Your task to perform on an android device: I want to share my playlist Martin Garrix from the Anghami app to my friend Louis at his email address louiscanadian@gmail.com.
Image 0: 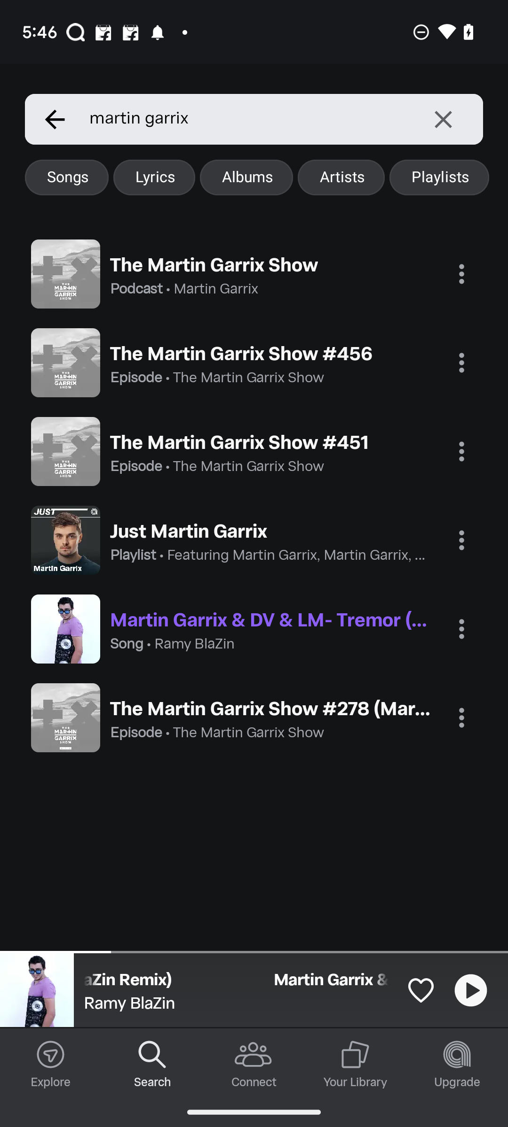
Click on the Your Library button.
Step 0: click (355, 1054)
Image 1: 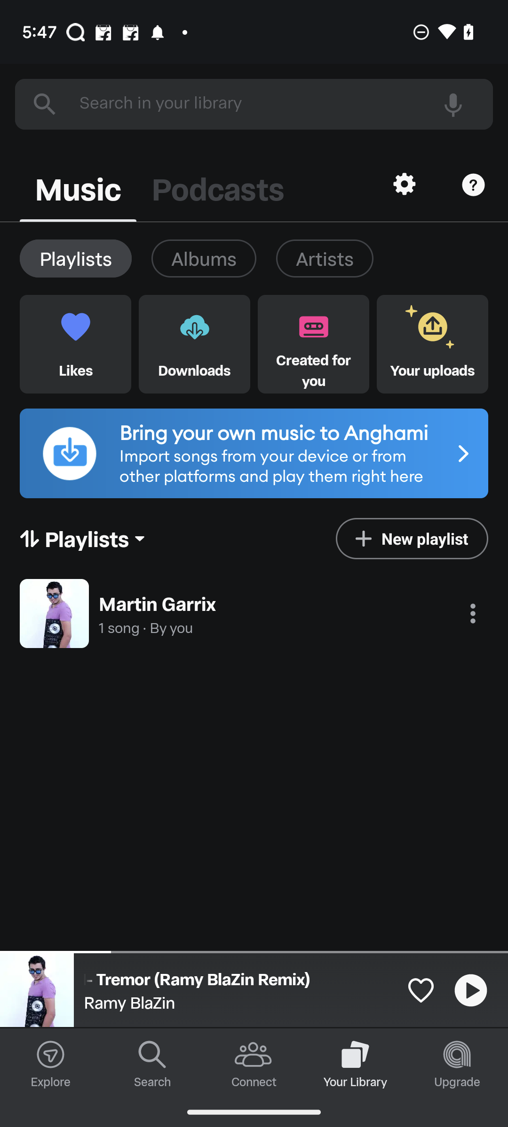
Click on the three dot menu button in front of the Playlist.
Step 1: click (473, 613)
Image 2: 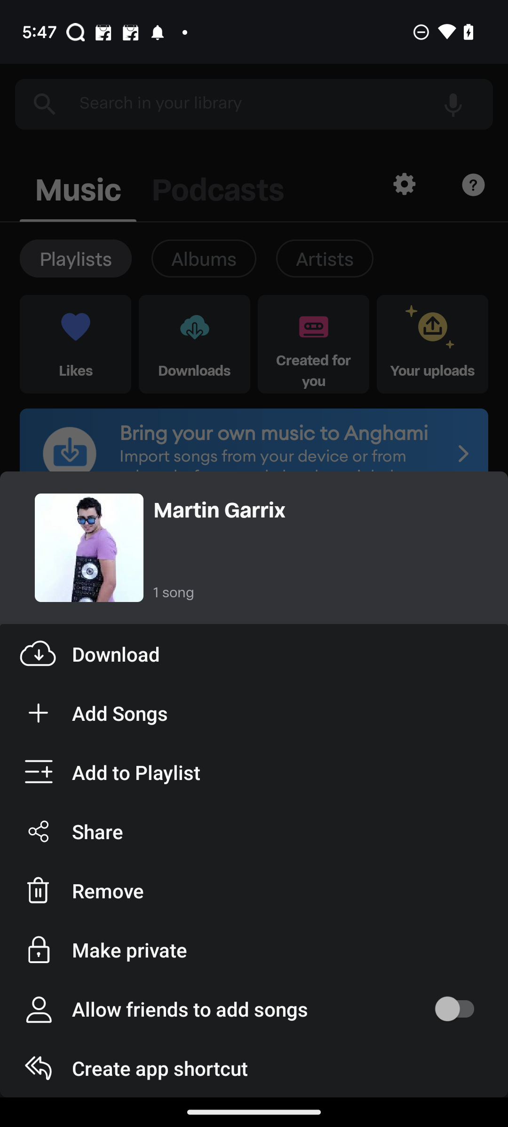
Click on the Share button.
Step 2: click (251, 831)
Image 3: 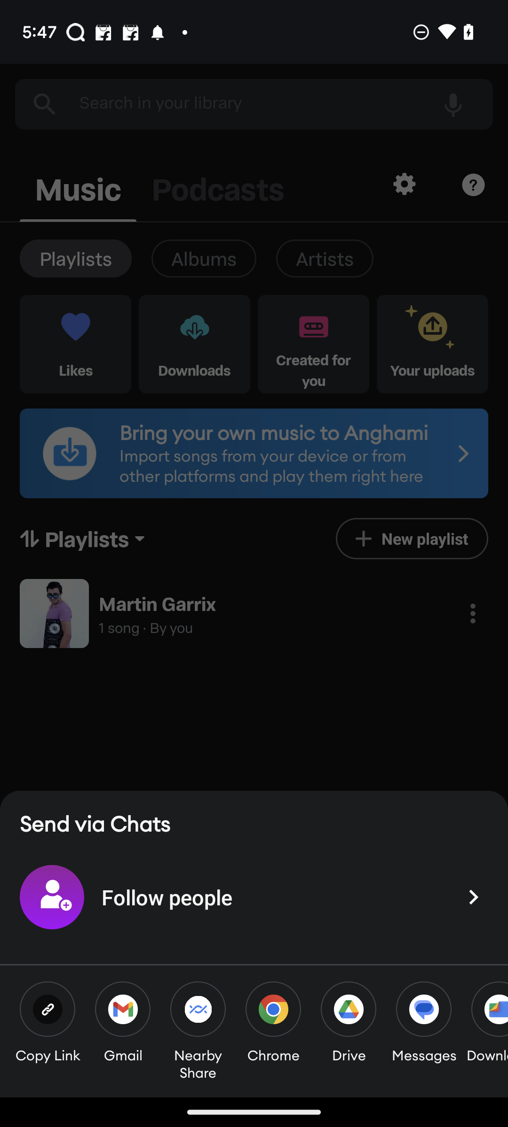
Click on the Gmail button.
Step 3: click (122, 1009)
Image 4: 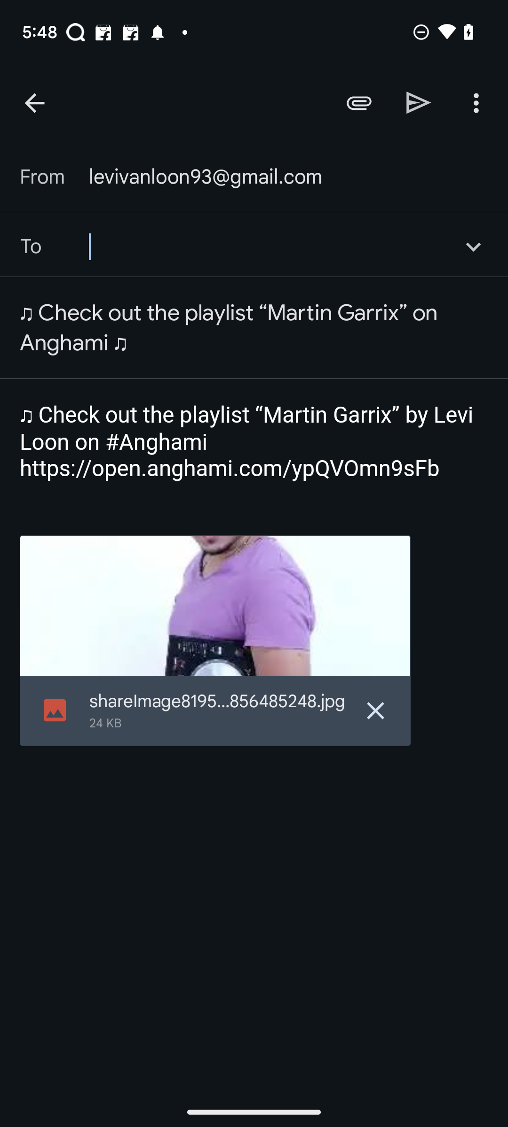
Enter louiscanadian@gmail.com in the "To" text field.
Step 4: type "louiscanadian@gmail.com"
Image 5: 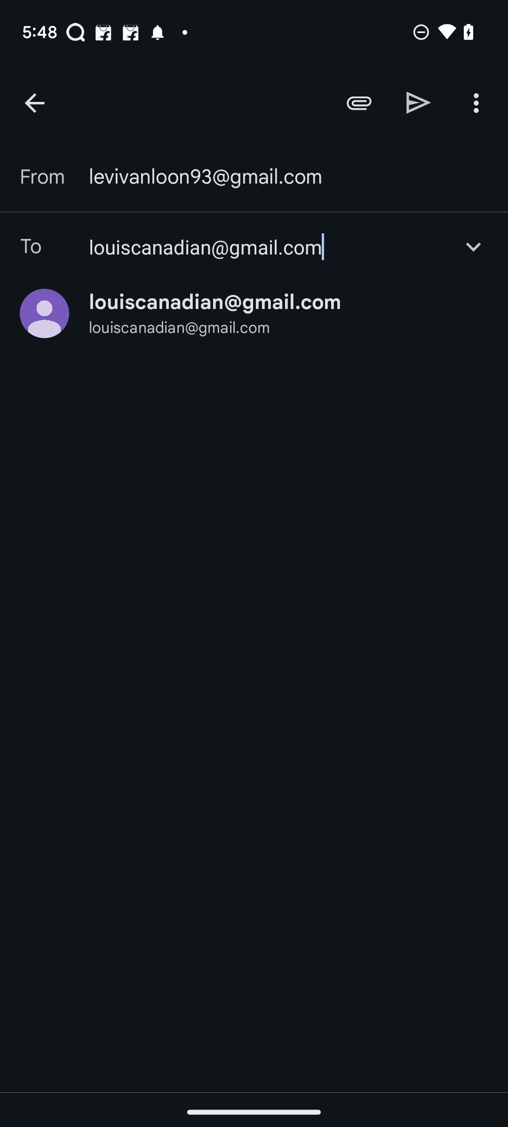
Click on the send button on top right side of the screen.
Step 5: click (419, 102)